Your task to perform on an android device: Shop for running shoes with Lightweight features filter in the Adidas app
Image 0: 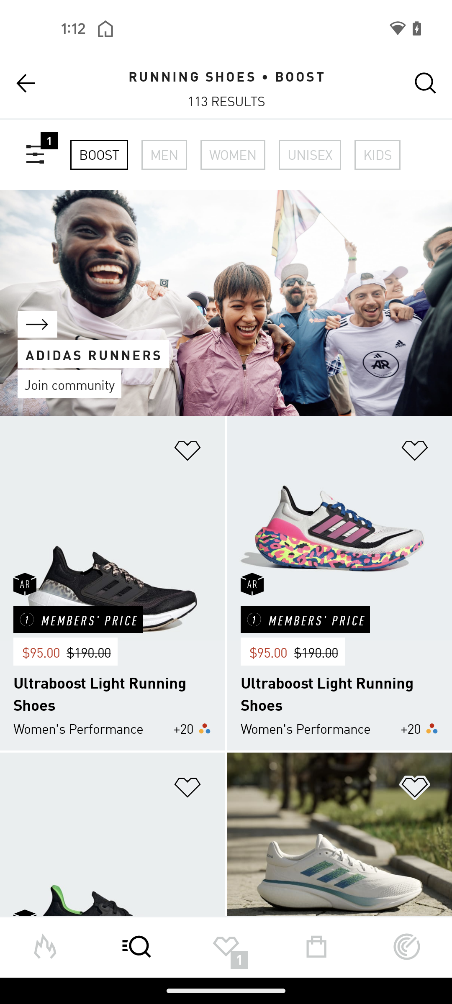
Click on the filter icon at the top left of the screen
Step 0: click (32, 156)
Image 1: 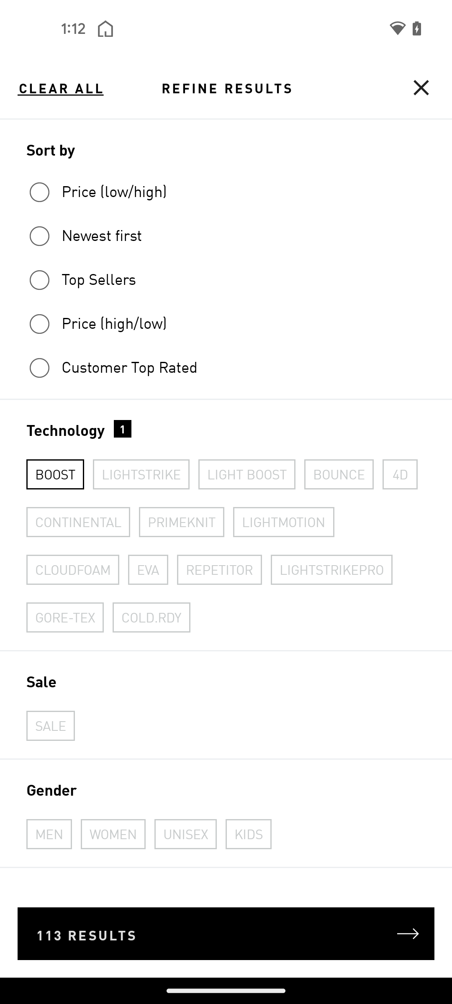
Swipe up for the Features filter
Step 1: scroll down
Image 2: 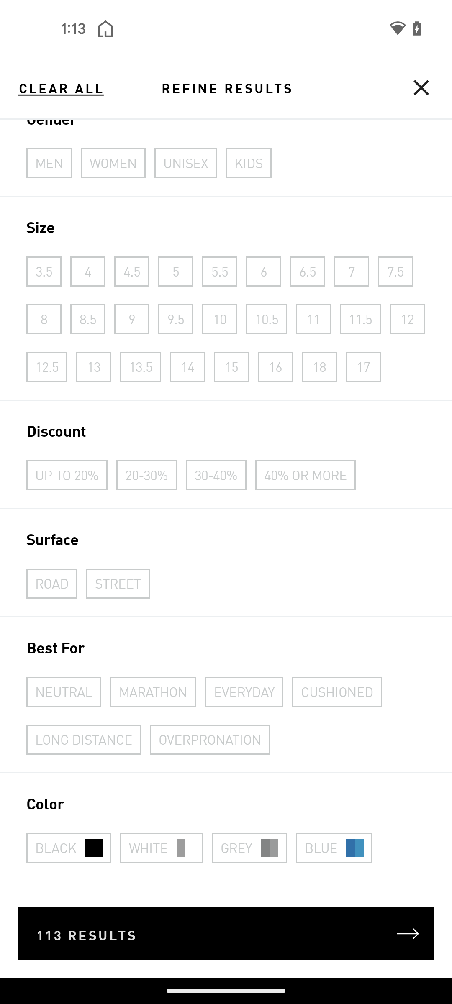
Swipe up for the Features filter
Step 2: scroll down
Image 3: 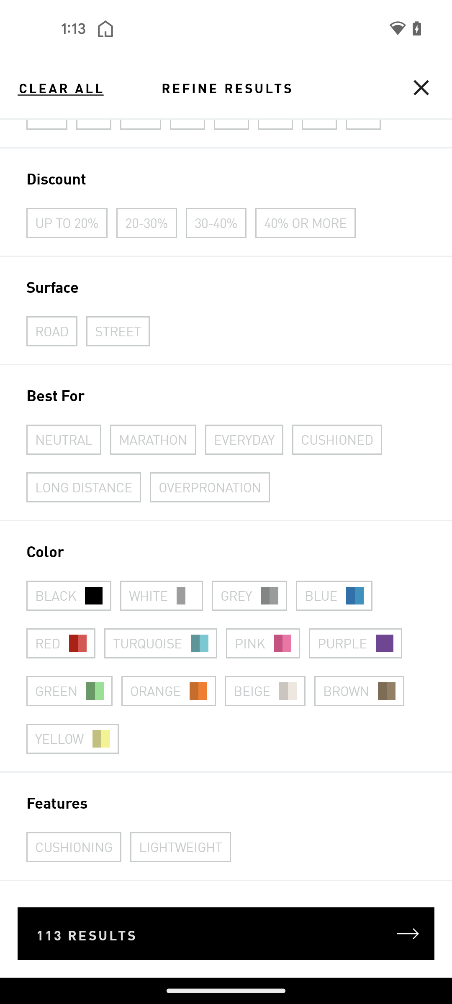
Select the LIGHTWEIGHT features filter
Step 3: click (180, 846)
Image 4: 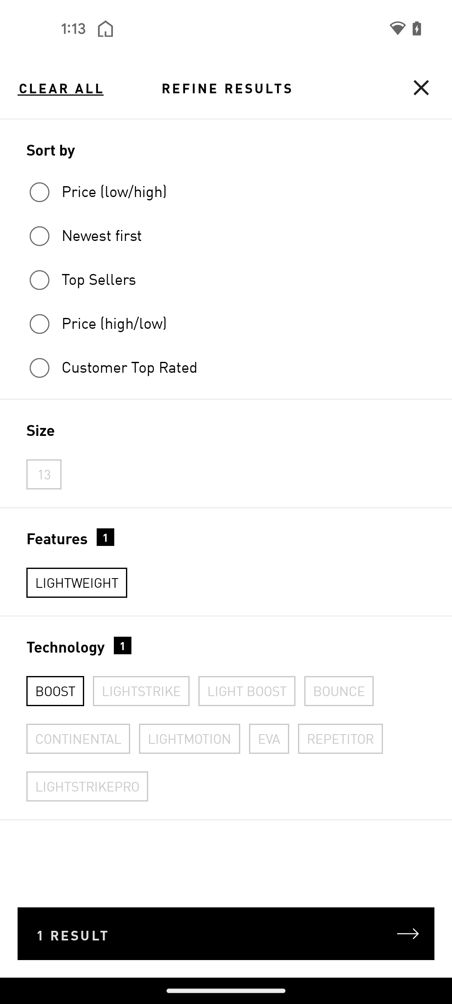
Click on the result button
Step 4: click (252, 948)